Your task to perform on an android device: Track the currency exchange rate of the Canadian dollar today into Japanese yen.
Image 1: 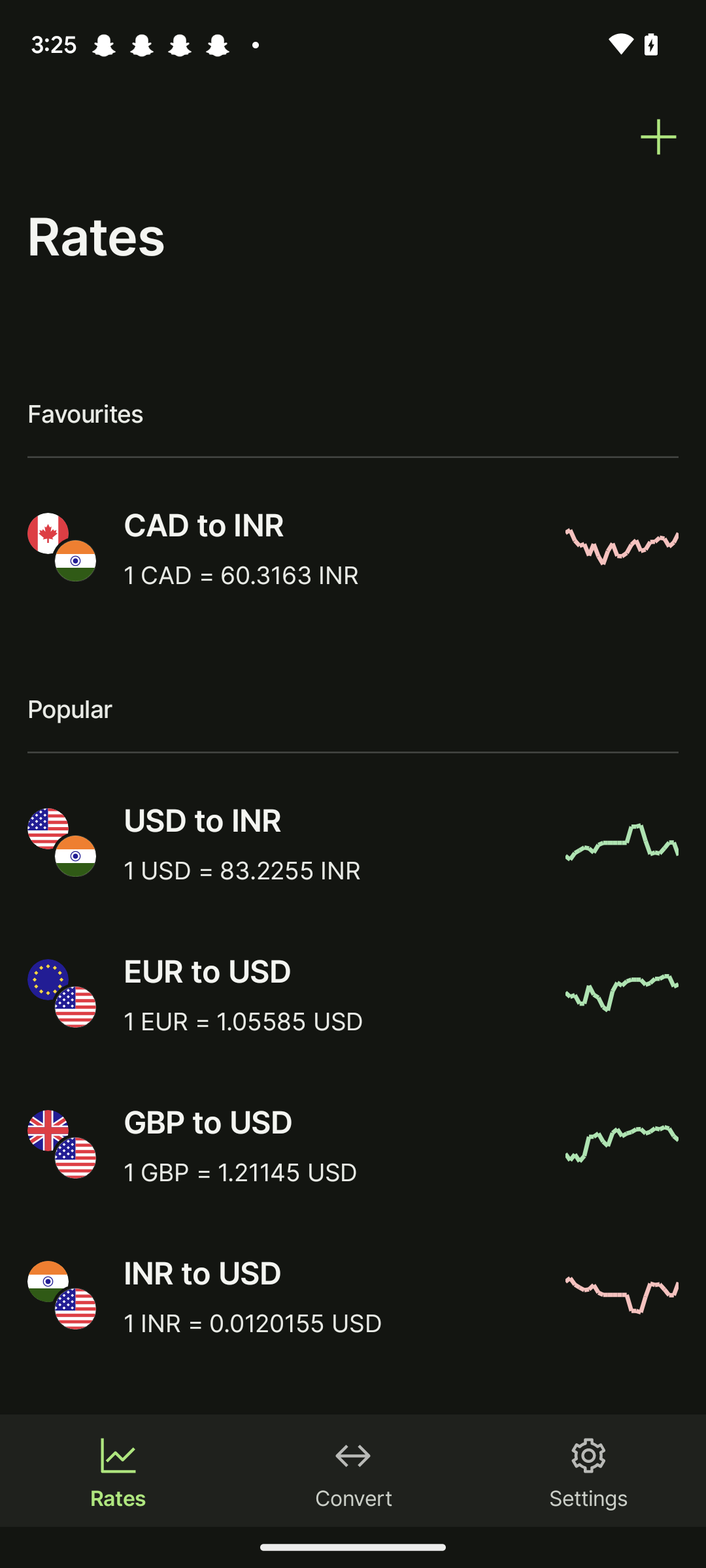
Click on the + icon at the top right corner of the screen.
Step 1: click (659, 137)
Image 2: 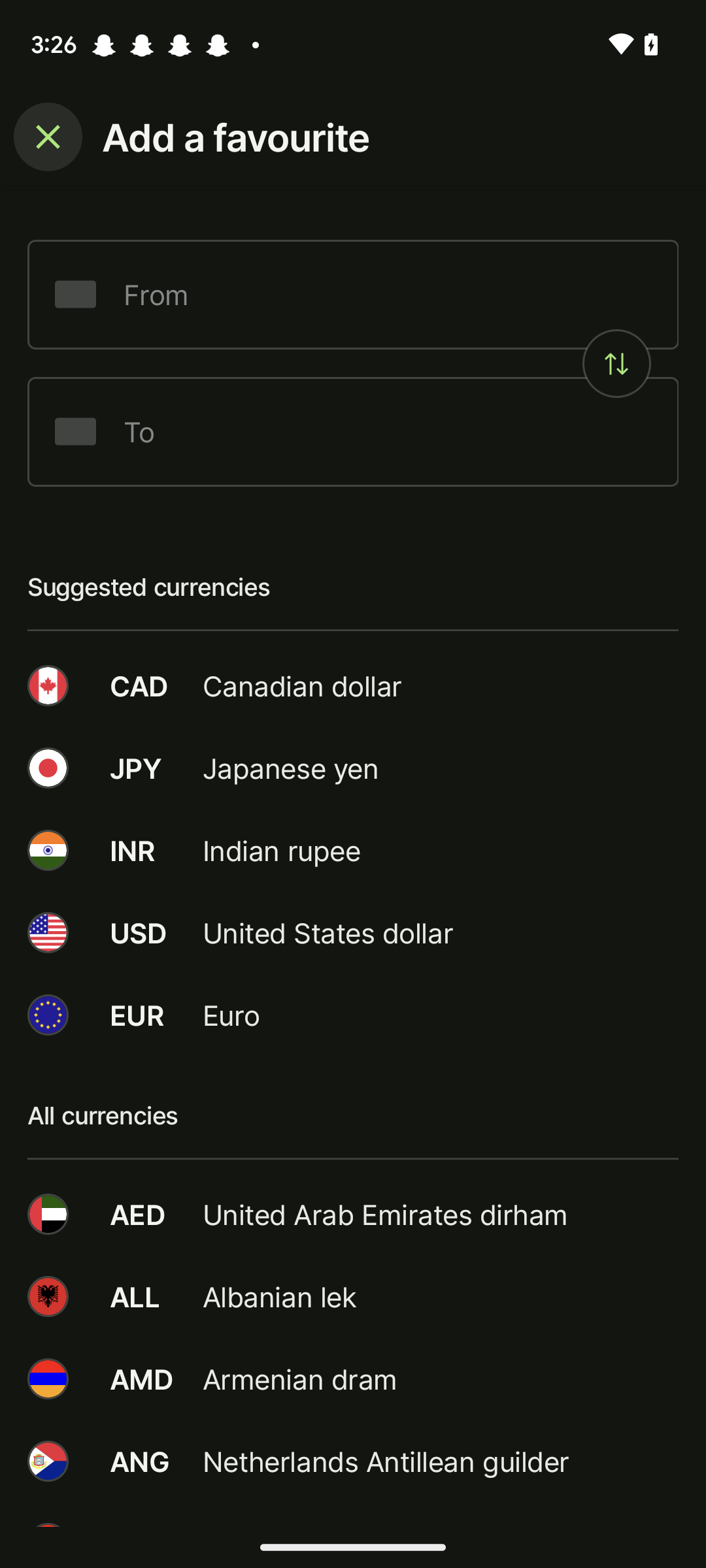
Click on the First Input box.
Step 2: click (388, 294)
Image 3: 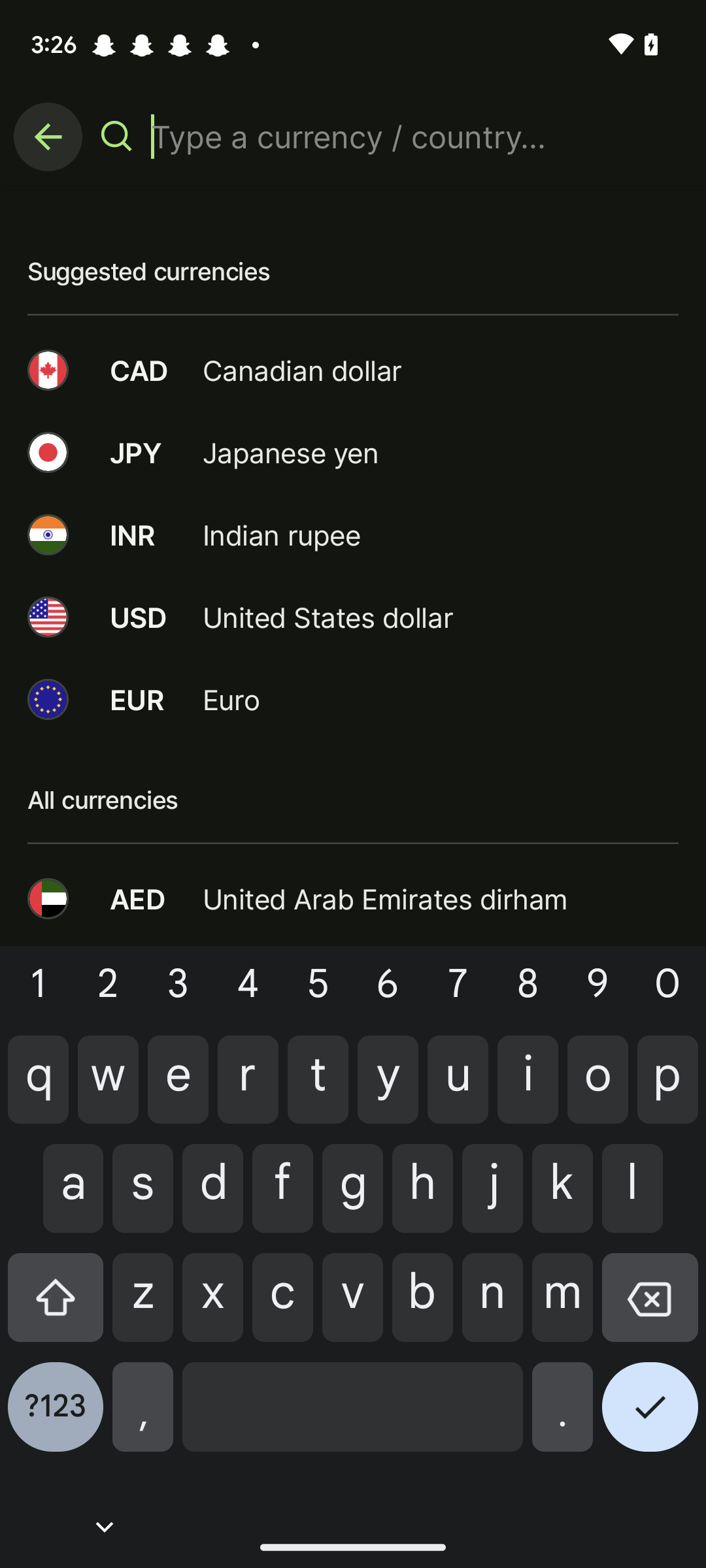
Type Canadian Dollar in the search box at the top.
Step 3: type "Canadian Dollar"
Image 4: 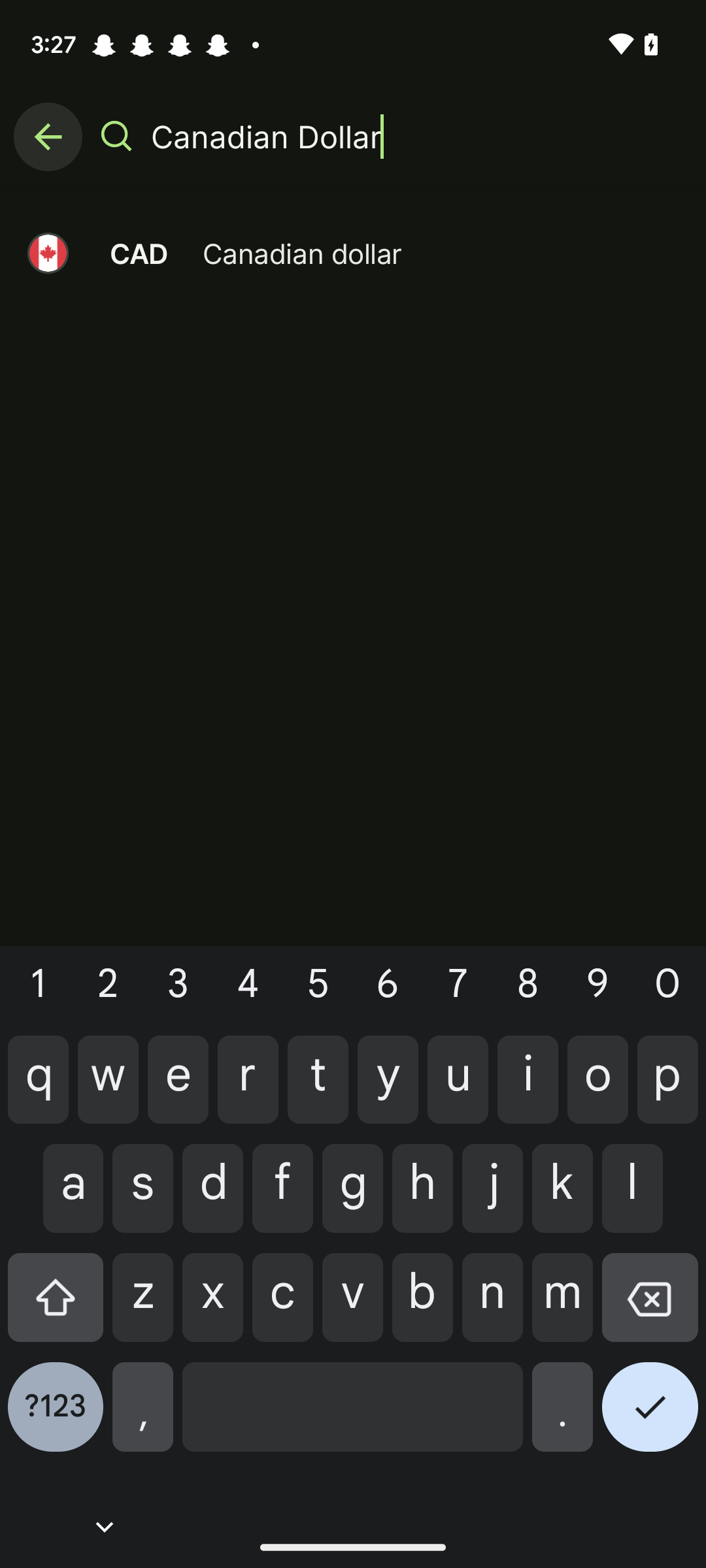
Click on the tab "CAD".
Step 4: click (441, 253)
Image 5: 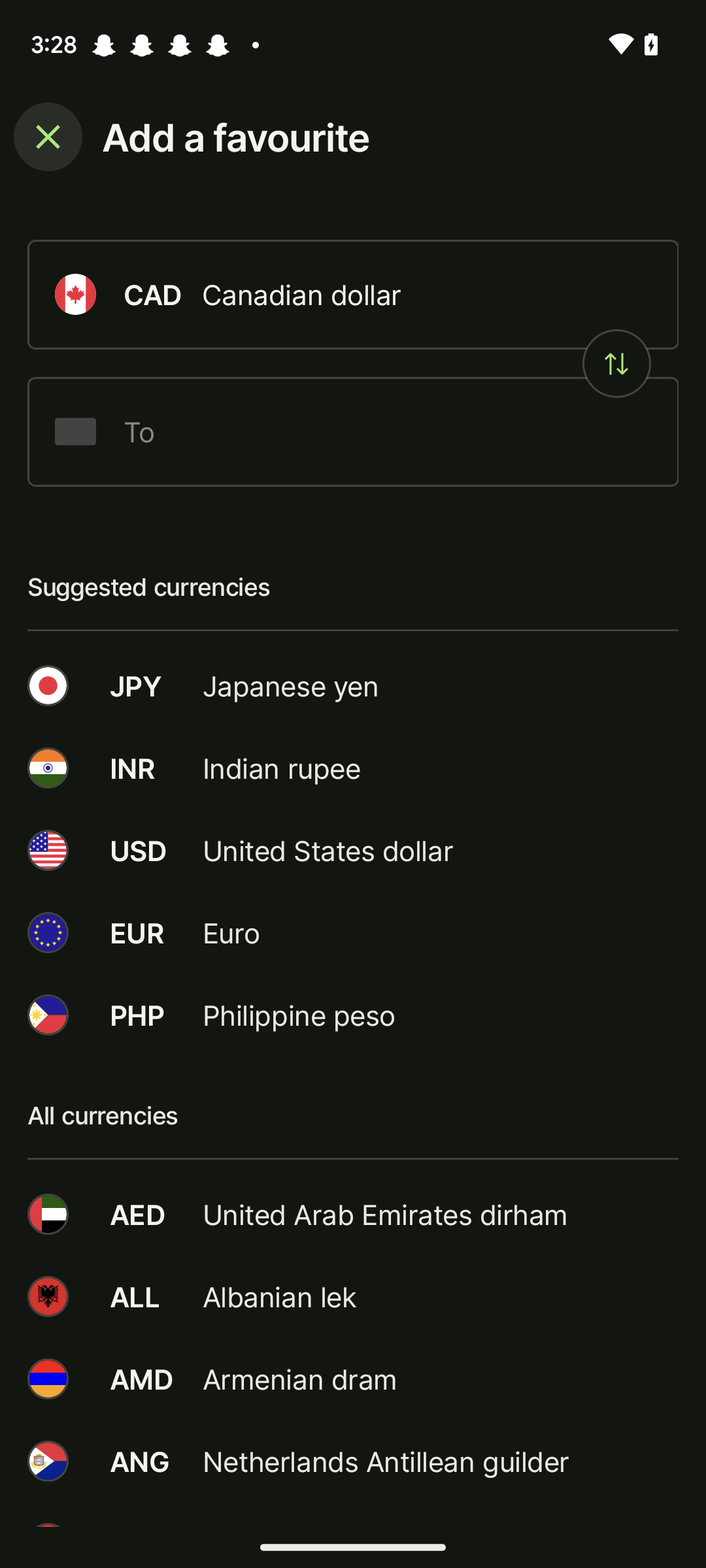
Click on the Second input box.
Step 5: click (388, 431)
Image 6: 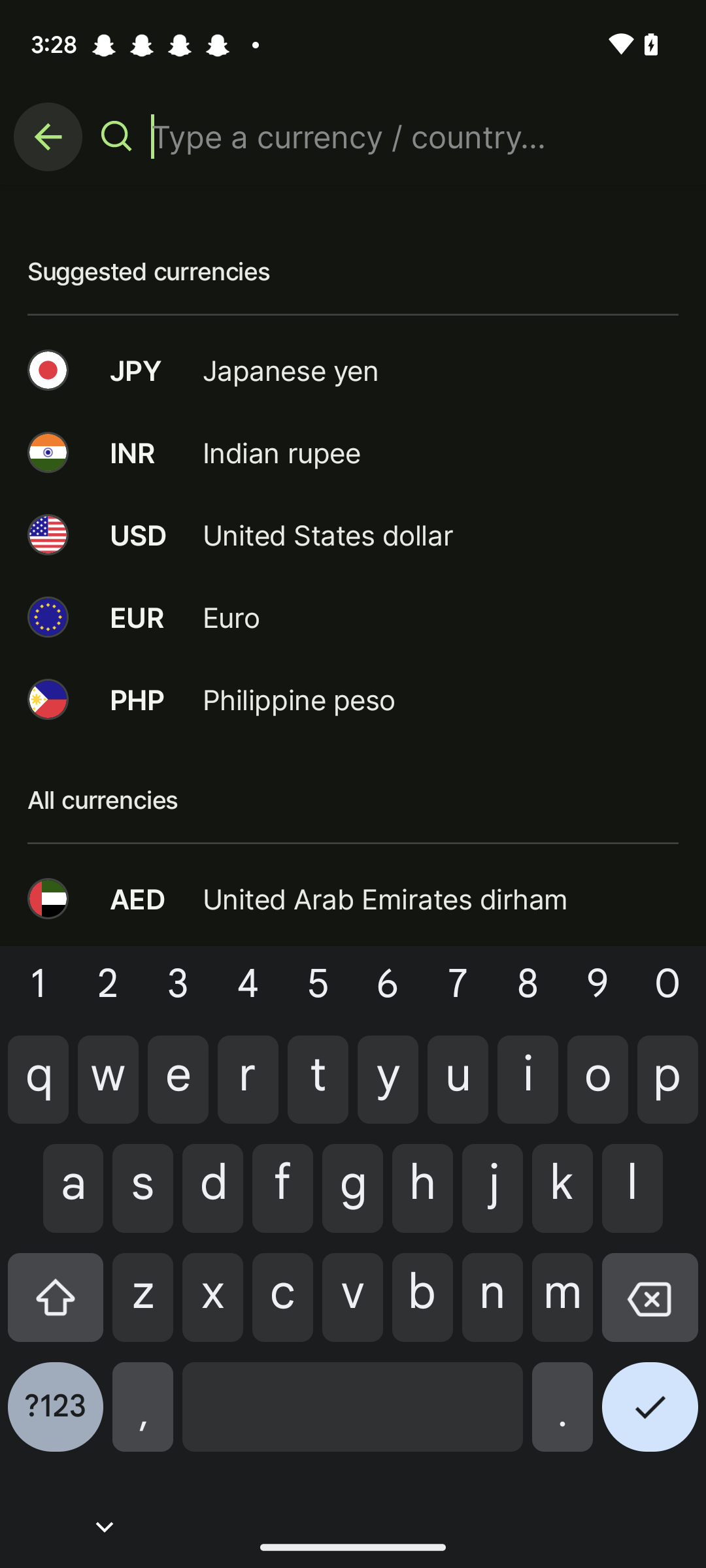
Type Japanese Yen in the search box.
Step 6: type " Japanese Yen"
Image 7: 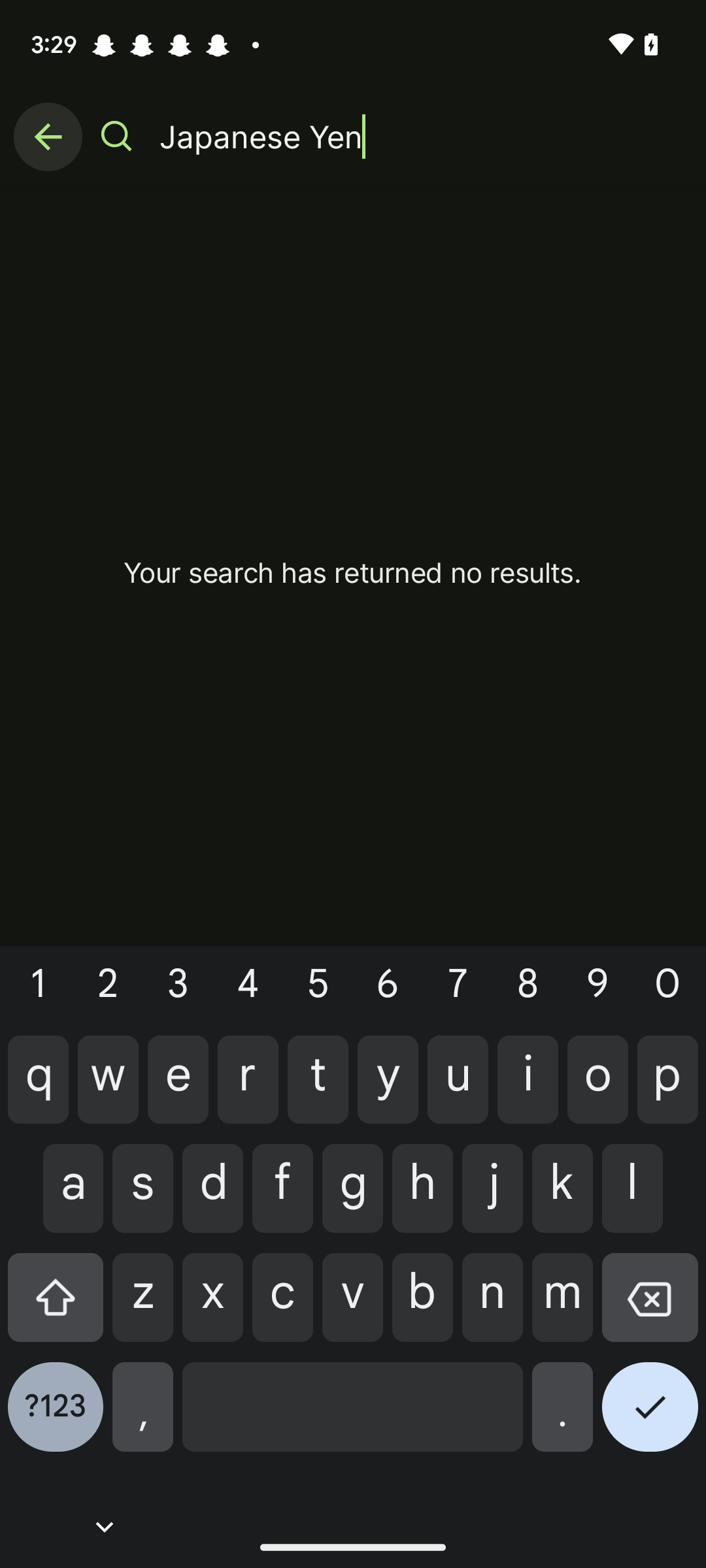
Type Japanese Yen in the search box.
Step 7: wait
Image 8: 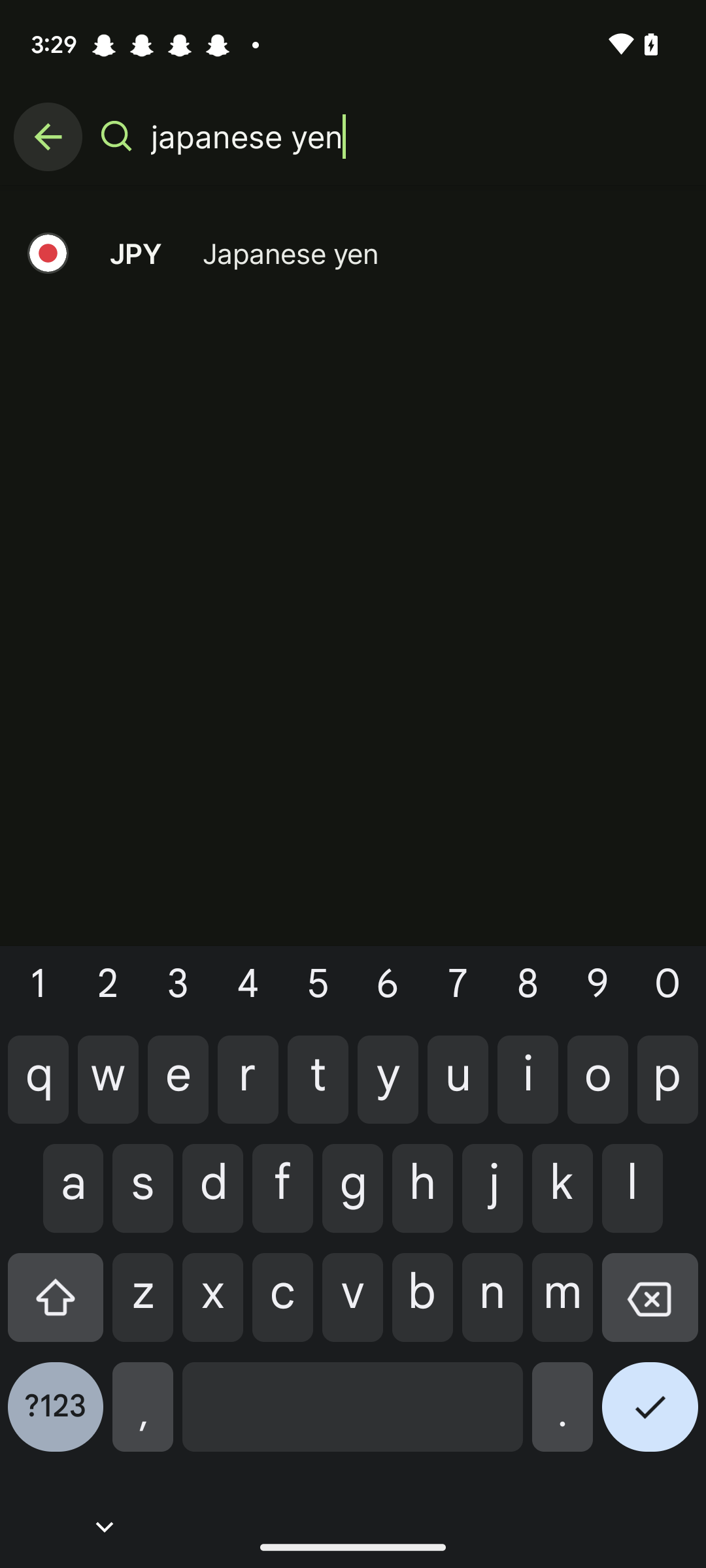
Click on the tab  Japanese Yen.
Step 8: click (441, 253)
Image 9: 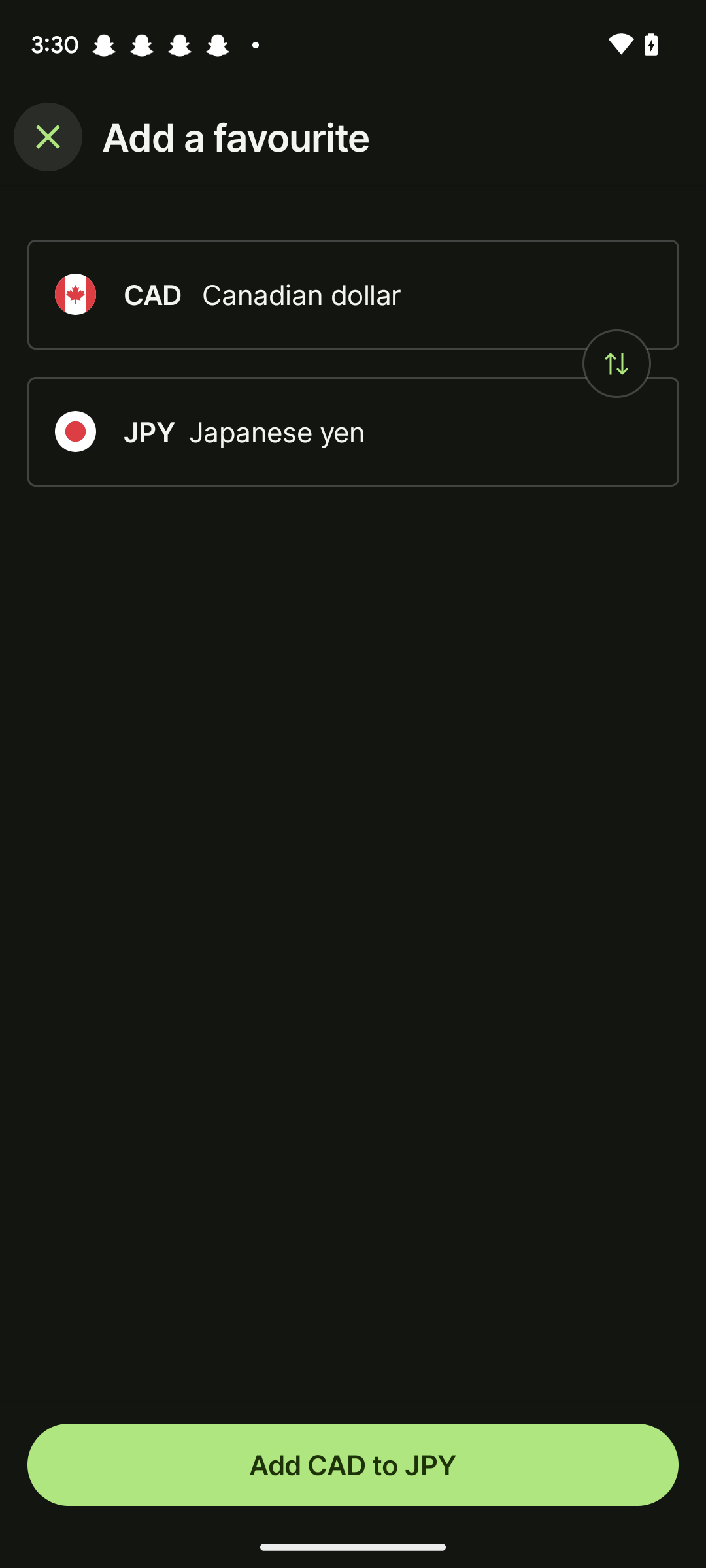
Click on the tab "Add CAD to JPY" at the bottom.
Step 9: click (352, 1465)
Image 10: 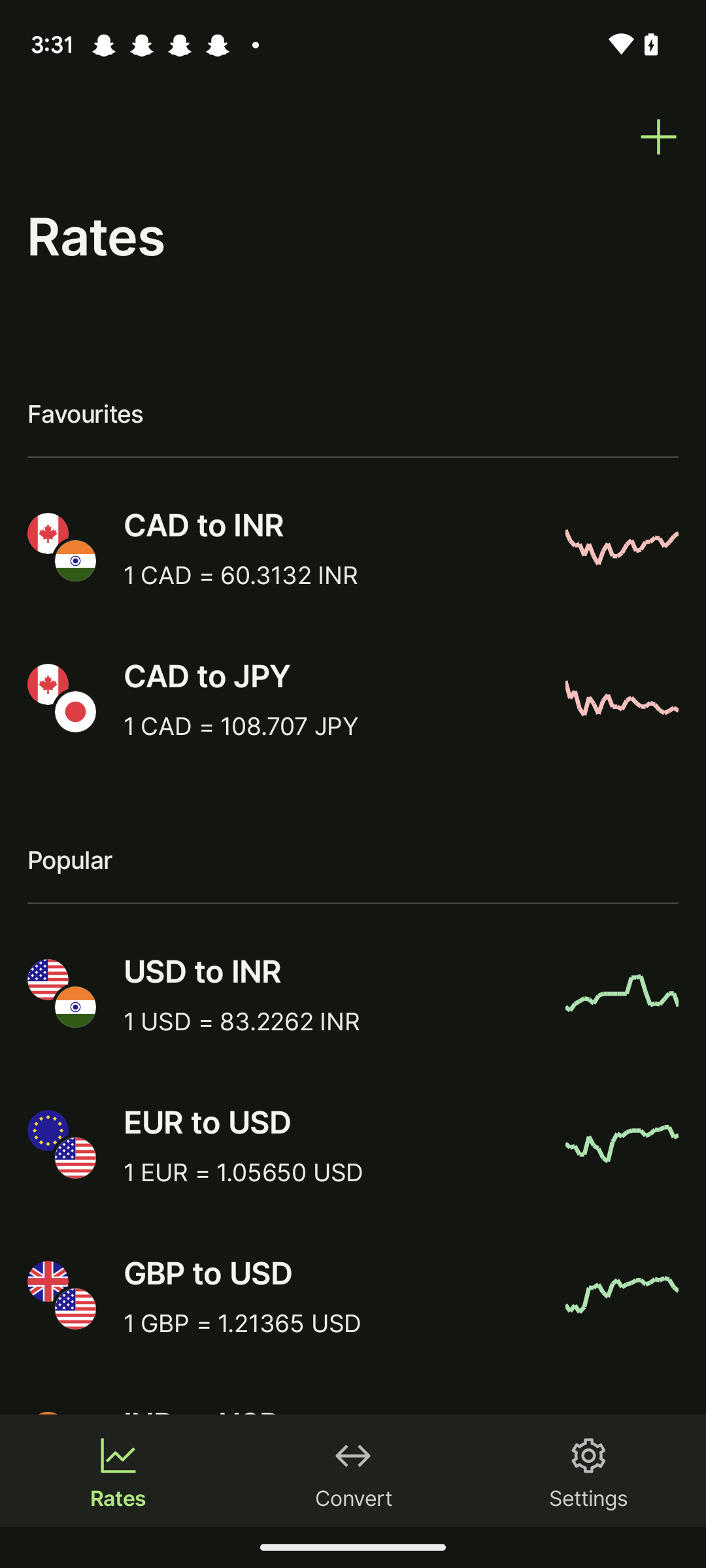
Click on the tab "CAD to JPY".
Step 10: click (330, 675)